Your task to perform on an android device: Go to Merriam webster Dictionary app & hear the pronunciation of the searched word
Image 0: 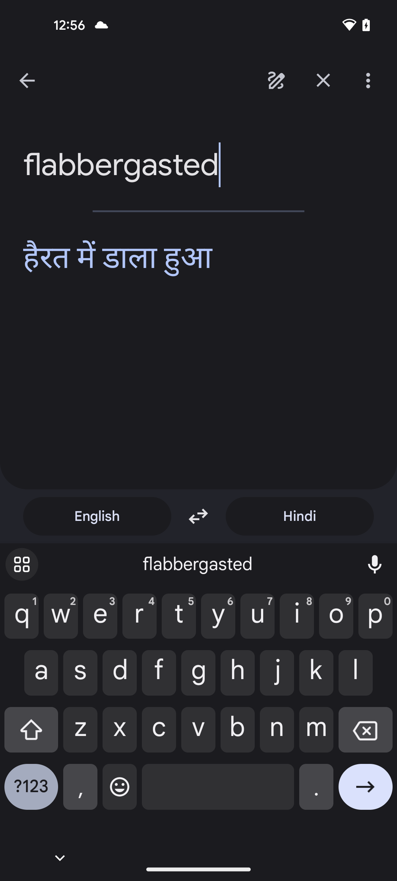
open the Merriam webster Dictionary
Step 0: open app "Merriam-Webster Dictionary"
Image 1: 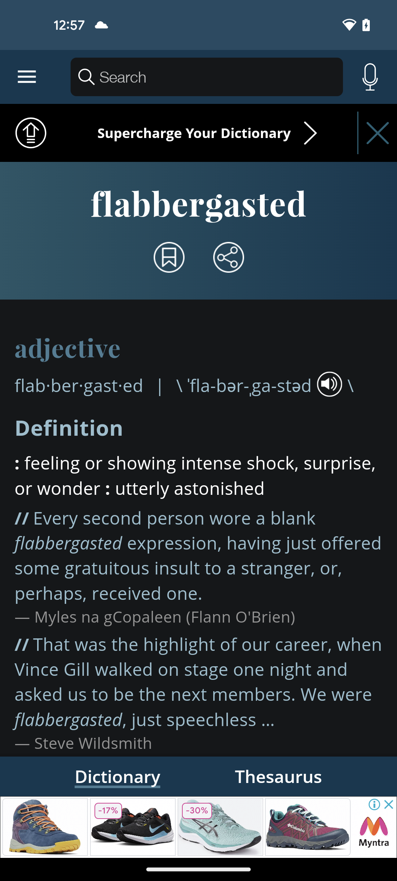
click on the sound icon
Step 1: click (327, 382)